Your task to perform on an android device: On the Flipkart app, add the Hindware 3L storage water geyser to the cart.
Image 0: 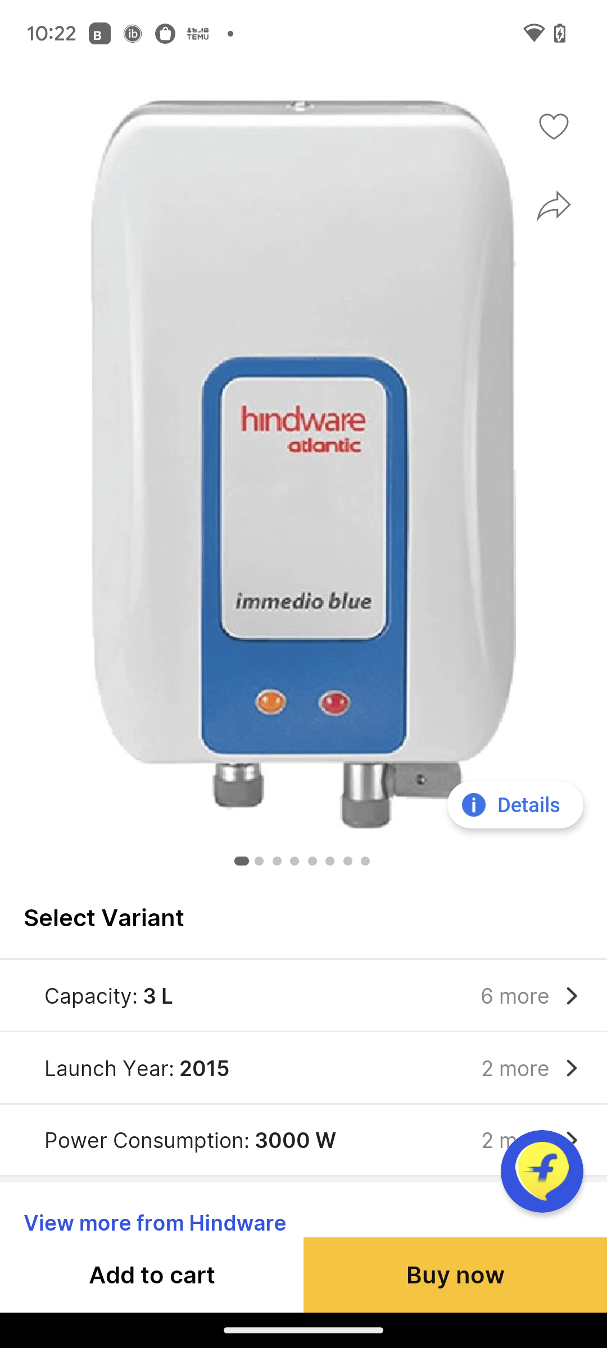
Click on Add to cart at the bottom of the screen.
Step 0: click (152, 1274)